Your task to perform on an android device: I want to share my shopping list that I created in my notes on my personal email.
Image 0: 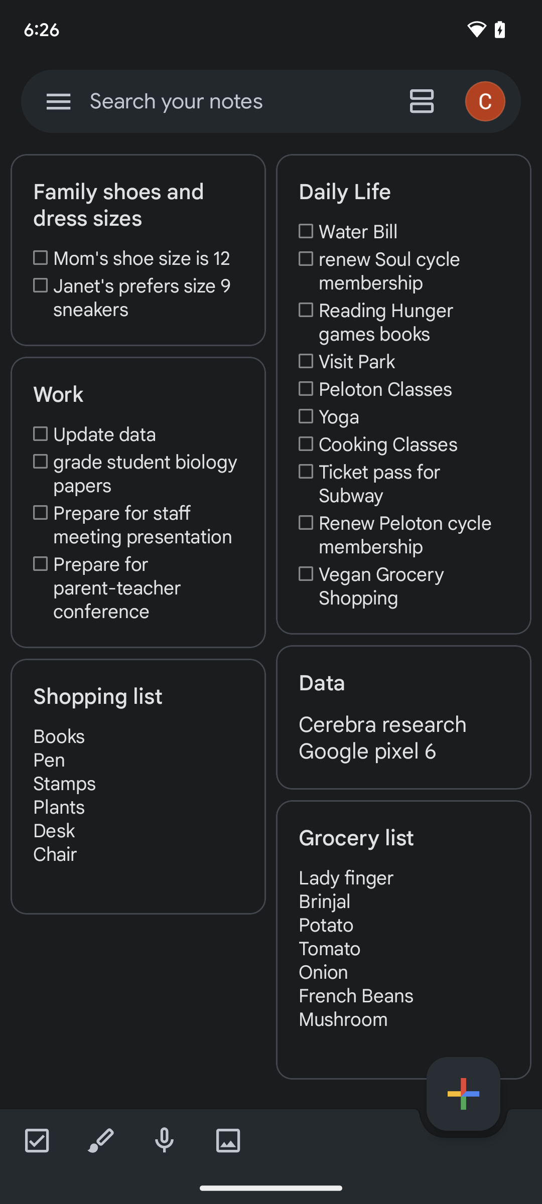
Click on the Shopping list on the bottom of the screen.
Step 0: click (138, 696)
Image 1: 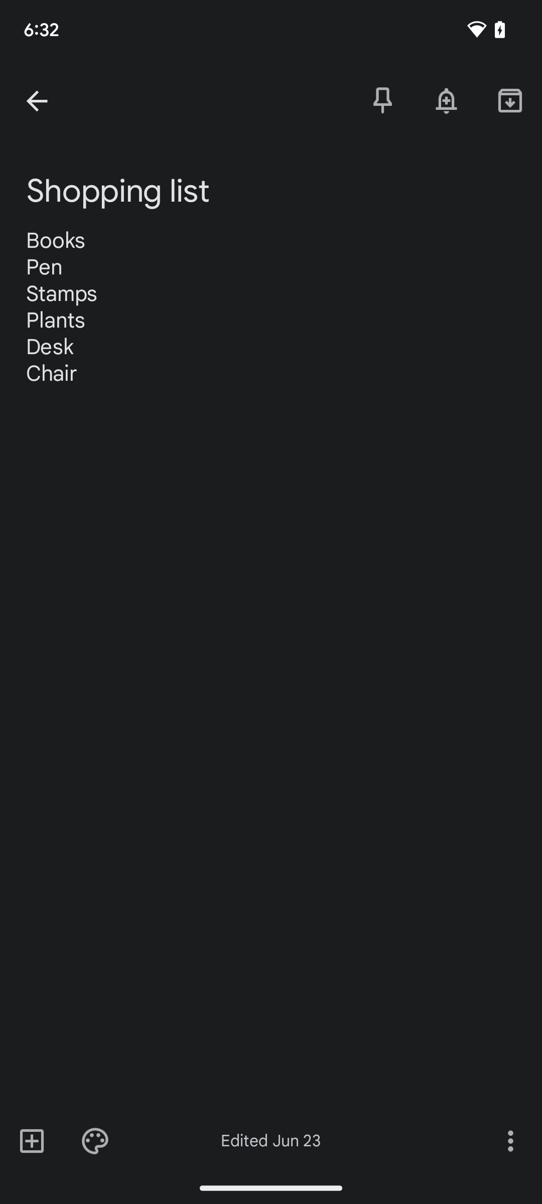
Click on the three dots on the bottom right corner of the screen.
Step 1: click (510, 1140)
Image 2: 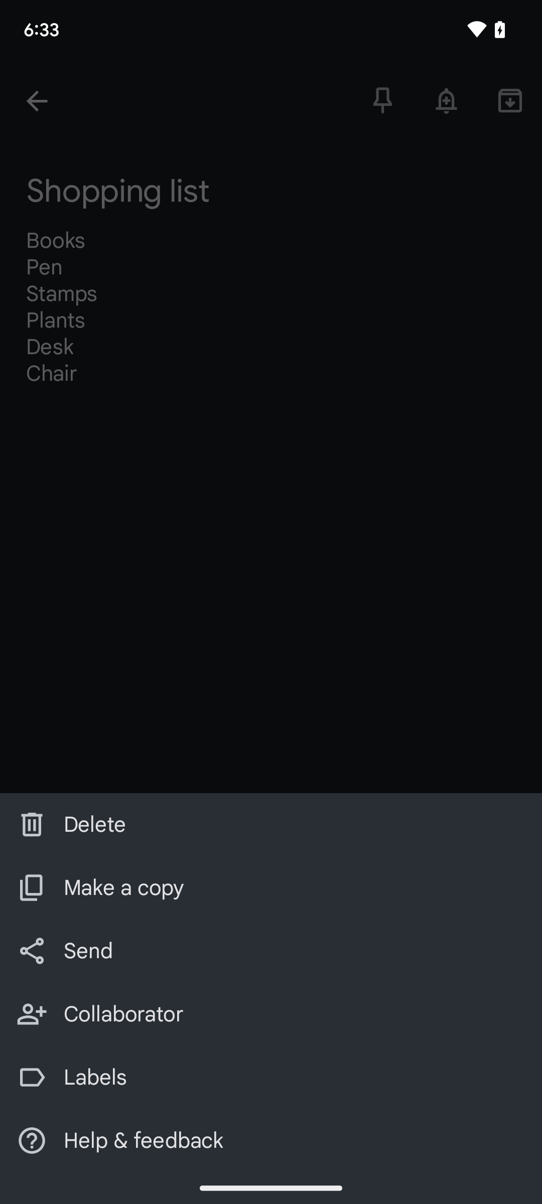
Click on the Send button on the screen.
Step 2: click (271, 951)
Image 3: 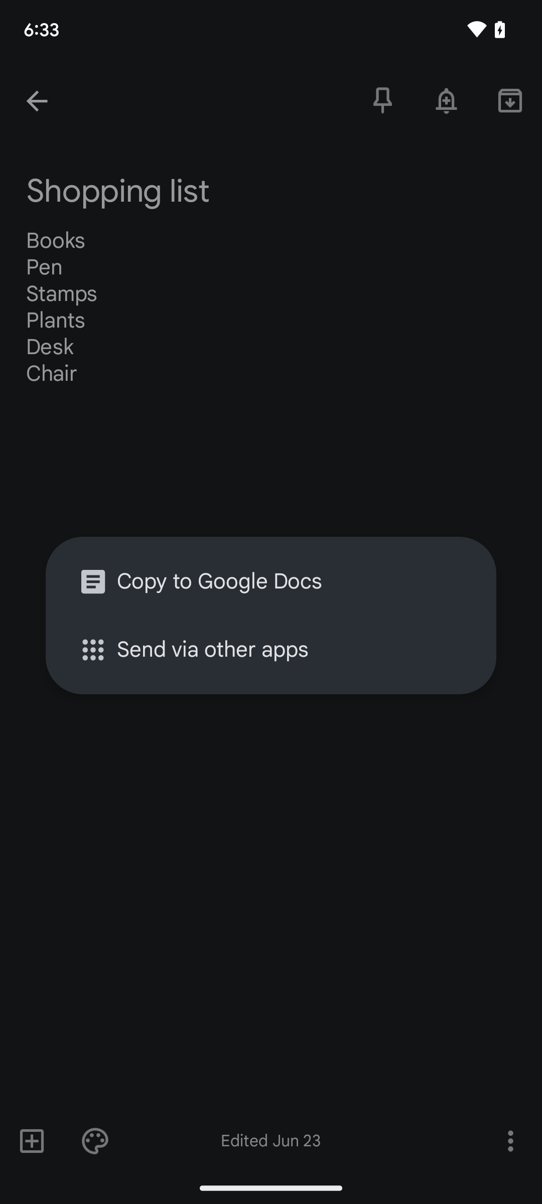
Click on the Send via other apps on the screen.
Step 3: click (287, 649)
Image 4: 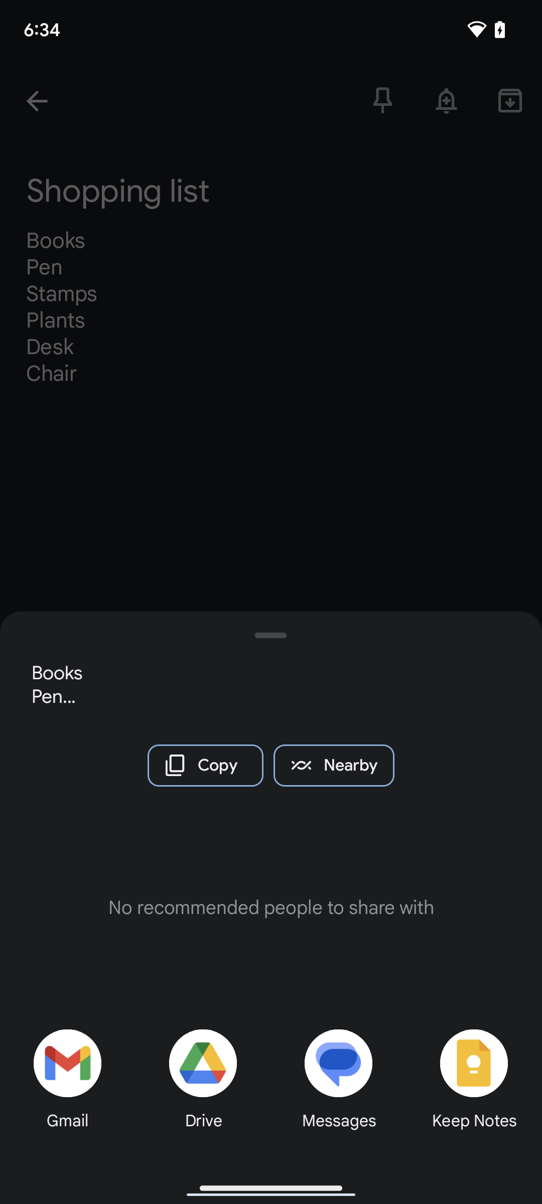
Click on Gmail icon on the bottom left corner of the screen.
Step 4: click (67, 1063)
Image 6: 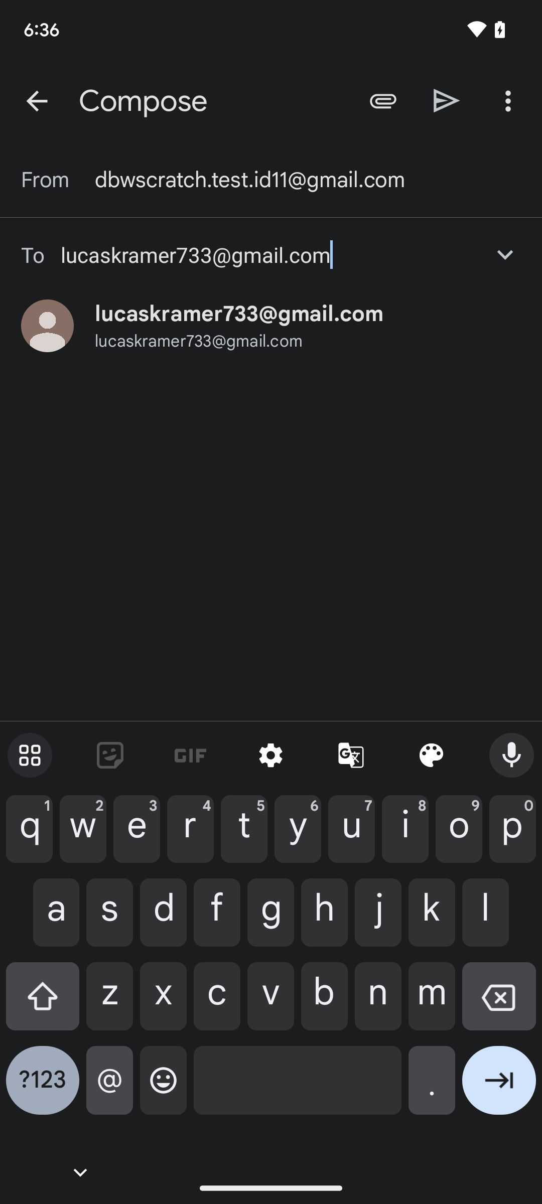
Click on Send icon on the top of the screen.
Step 6: click (447, 101)